Your task to perform on an android device: In the Google contacts app , Import the contact from the contact.vcf file to the Cerebra Research Gmail account .
Image 0: 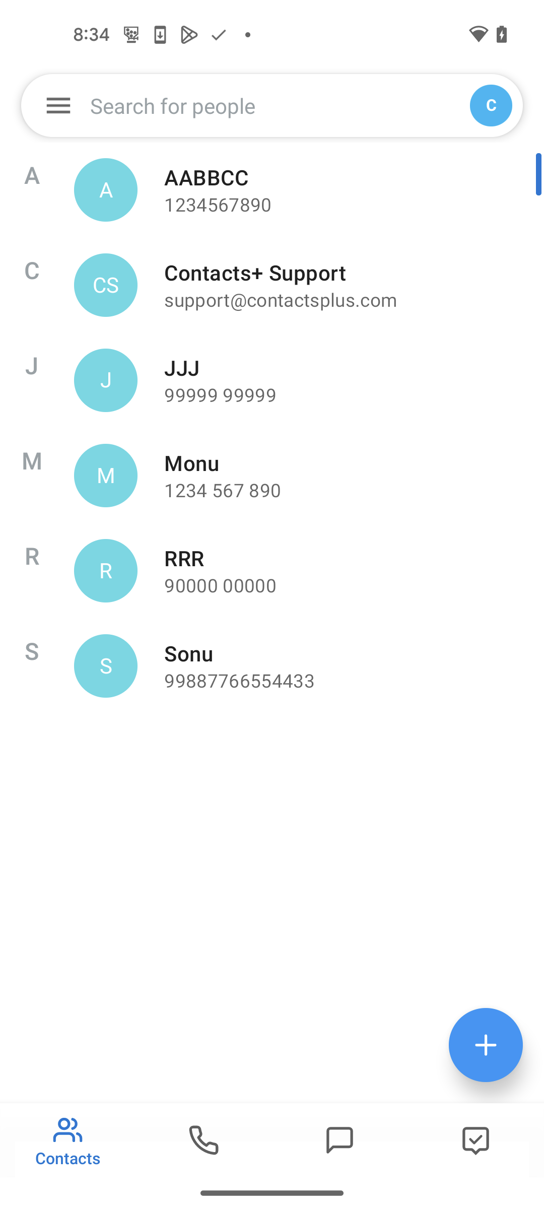
Open the Google Contacts app
Step 0: open app "Contacts"
Image 1: 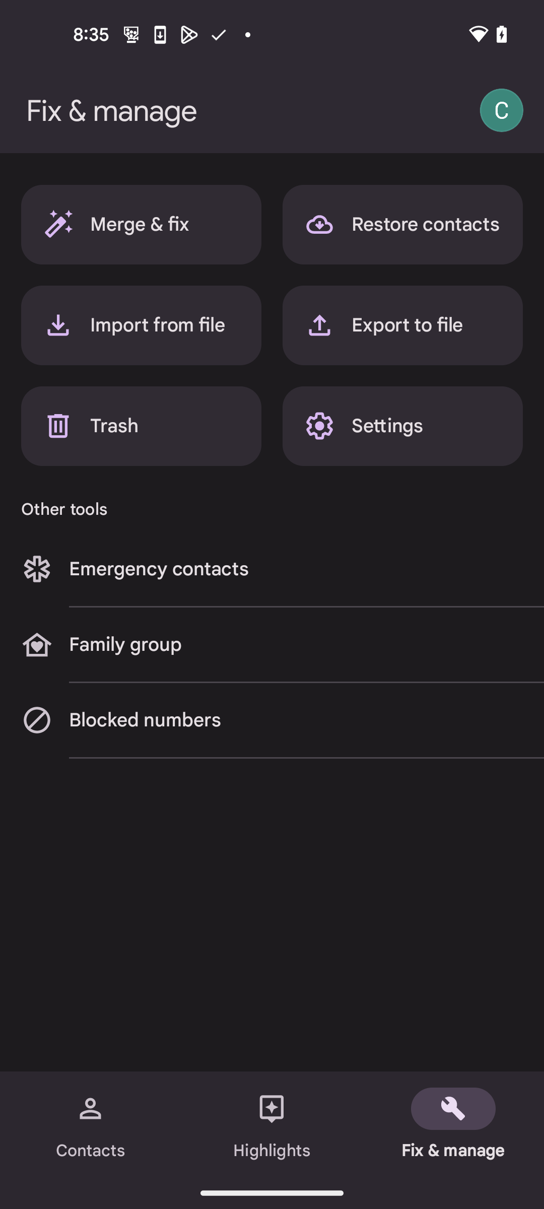
Click on the Import from file option
Step 1: click (141, 325)
Image 2: 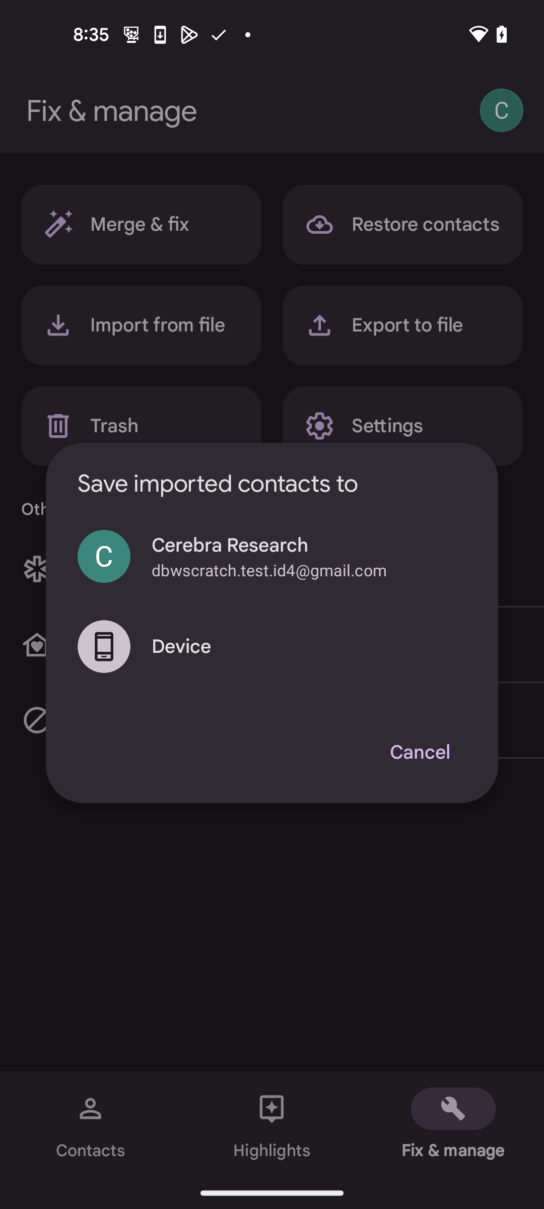
Click on the Cerebra Research 
Step 2: click (324, 556)
Image 4: 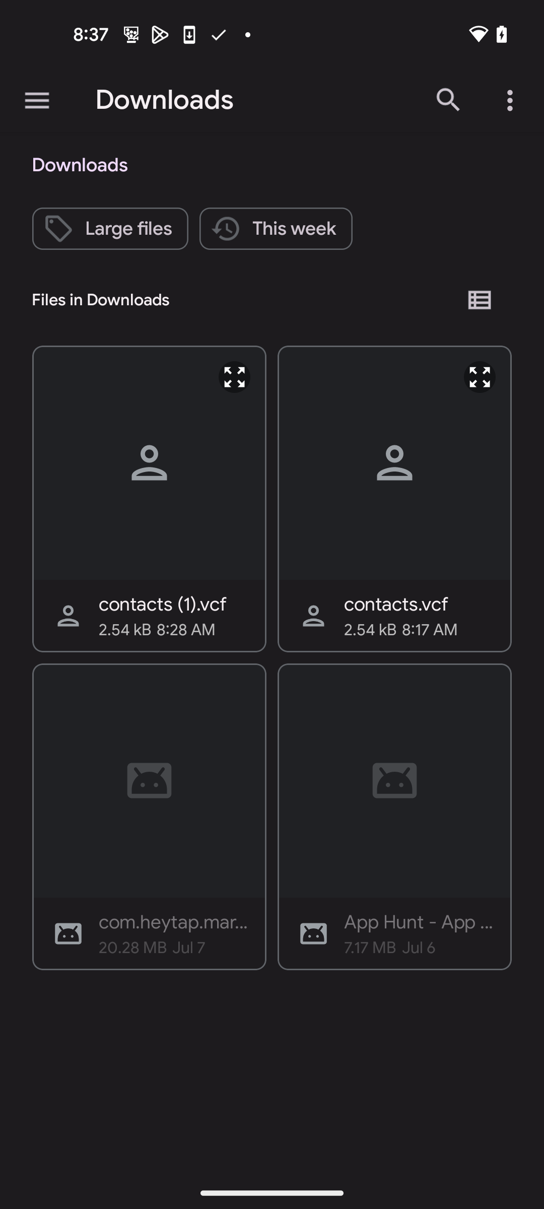
Click on Contacts(1).vcf file
Step 4: click (162, 604)
Image 5: 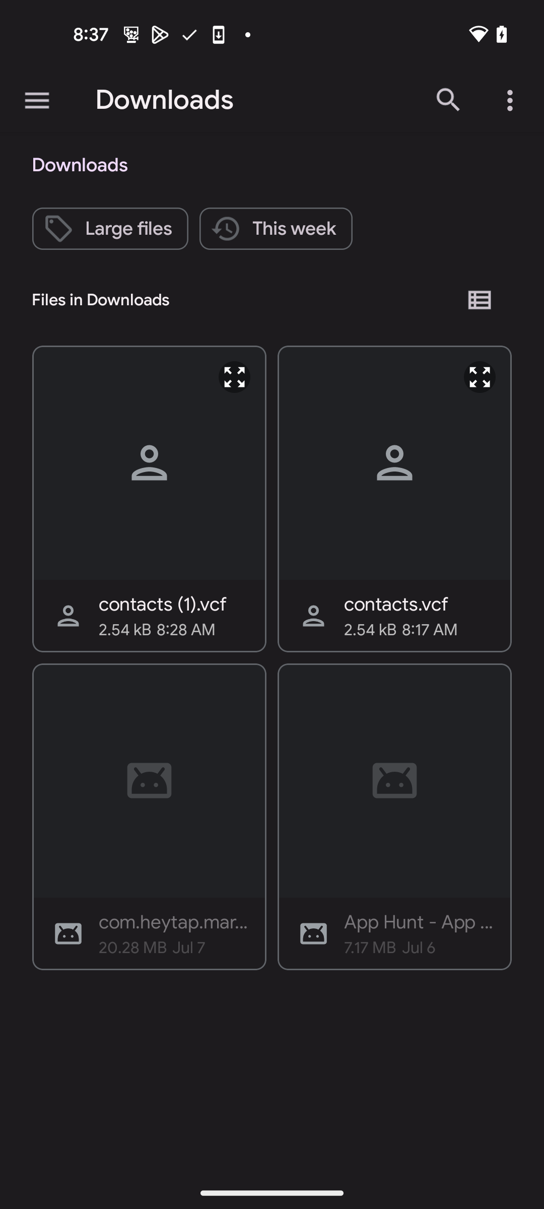
Click on Contacts(1).vcf file
Step 5: click (162, 604)